Your task to perform on an android device: Go to Cars24 app & compare the car Maruti swift 2018 VXI AMT D. with 2020 Honda Amaze 1.2L i-VTEC s 
Image 0: 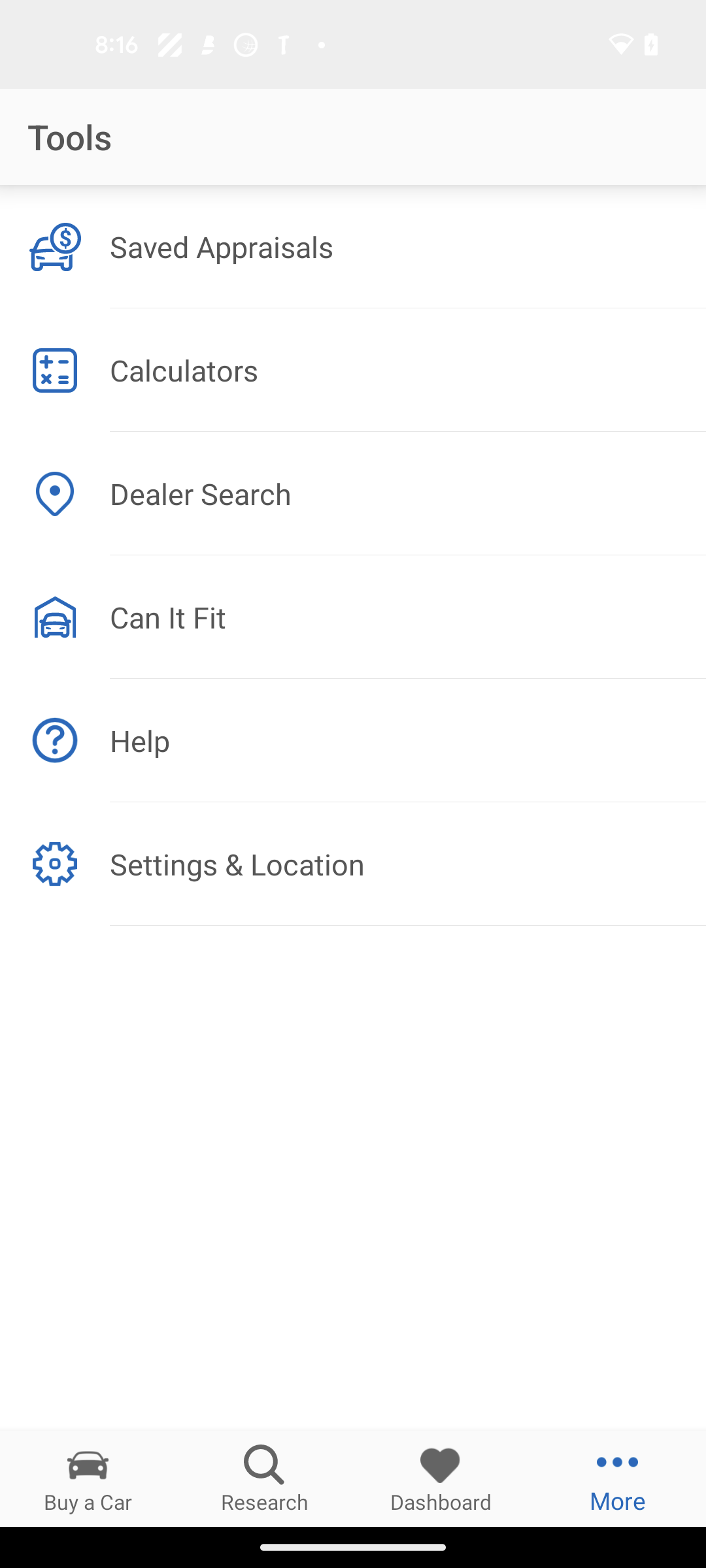
open cars24 app
Step 0: open app "CARS24"
Image 1: 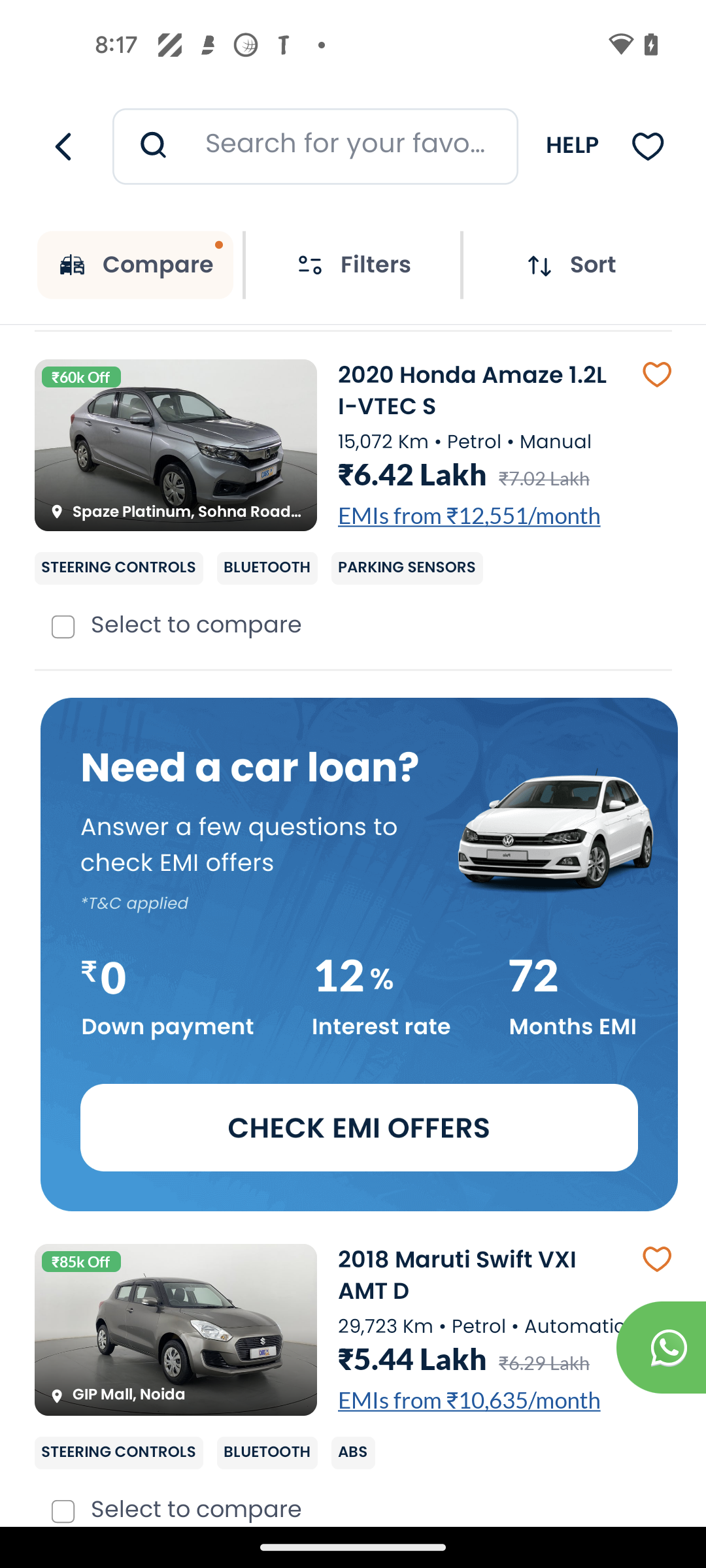
Click on the select to compare option in 2020 Honda Amaze 1.2L i-VTEC s 
Step 1: click (63, 627)
Image 2: 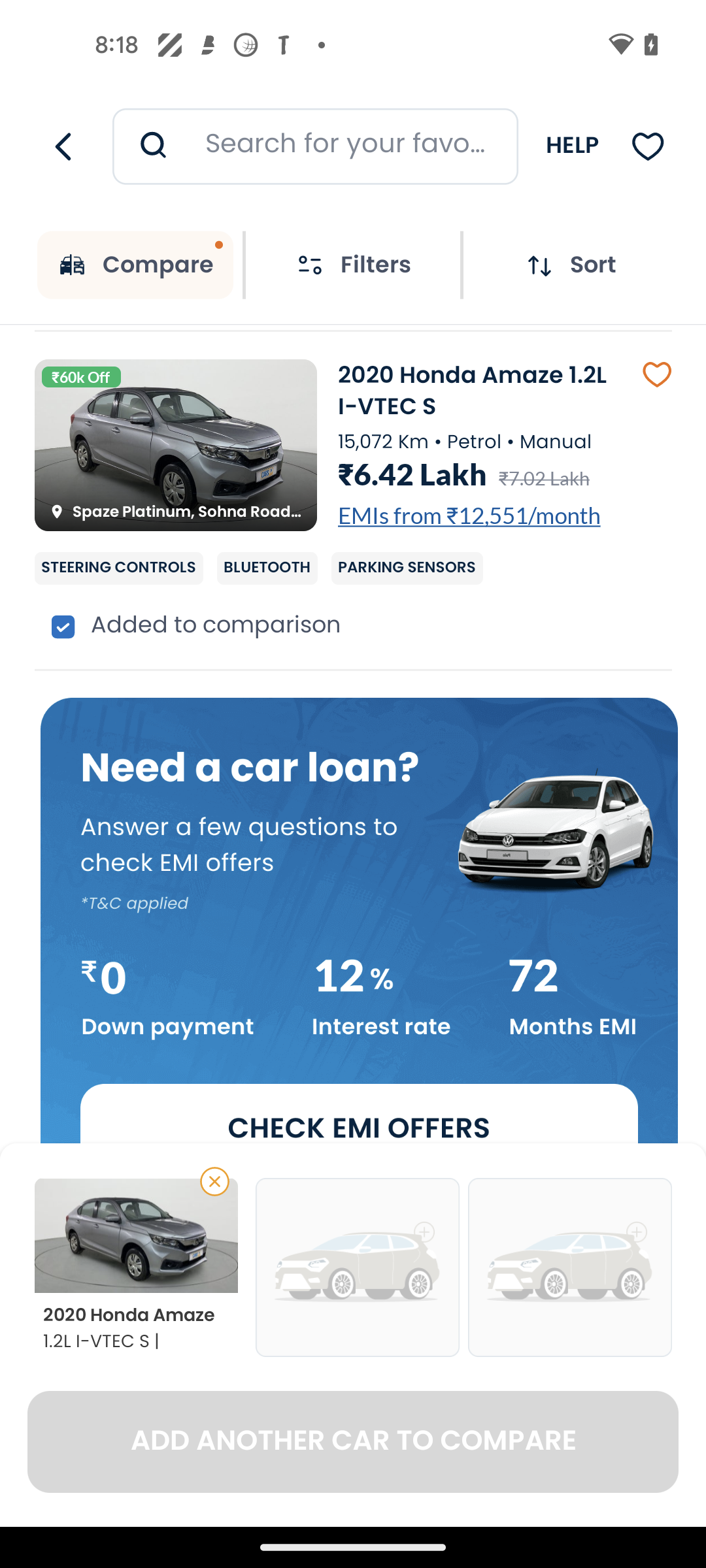
Swipe up 
Step 2: scroll down
Image 3: 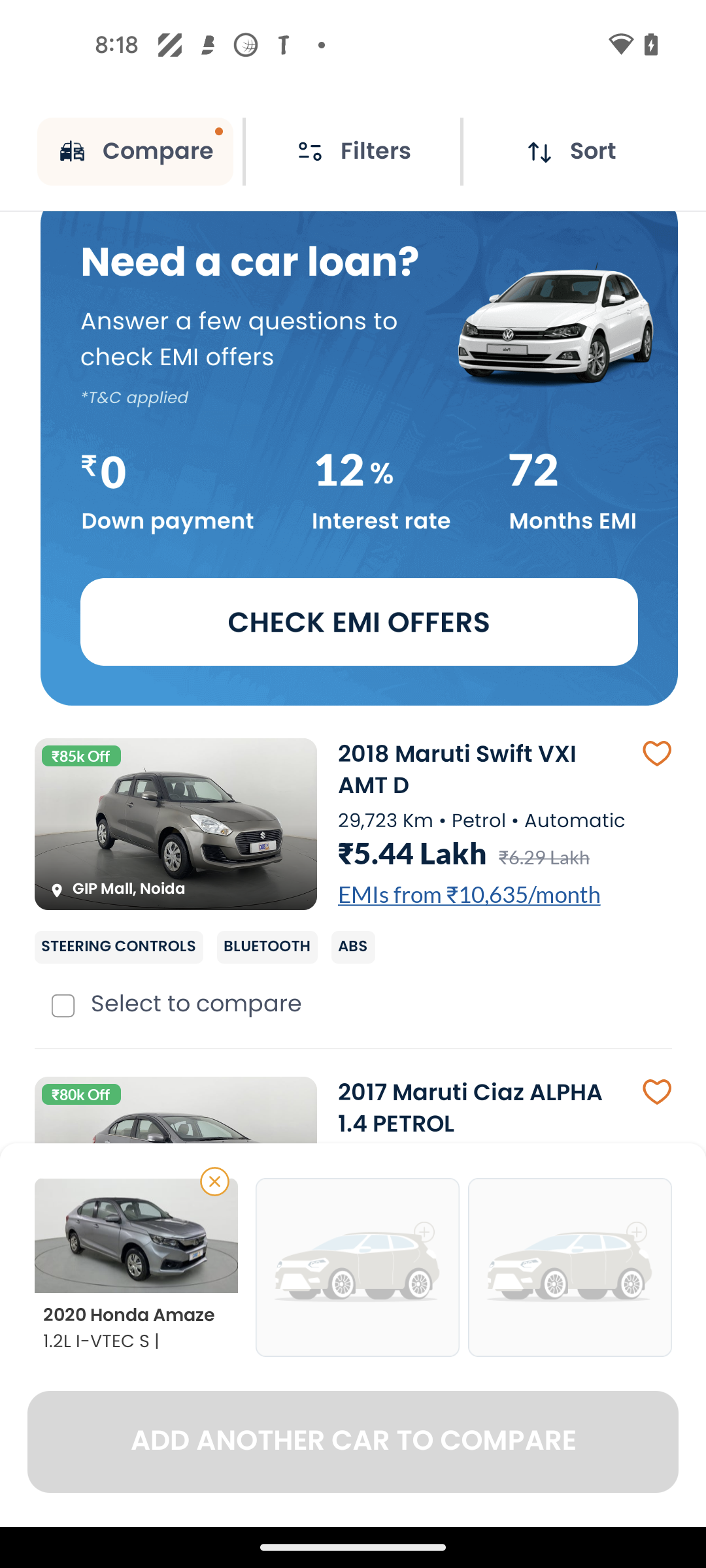
Click on the select to compare option in Maruti swift 2018 VXI AMT D
Step 3: click (63, 1005)
Image 4: 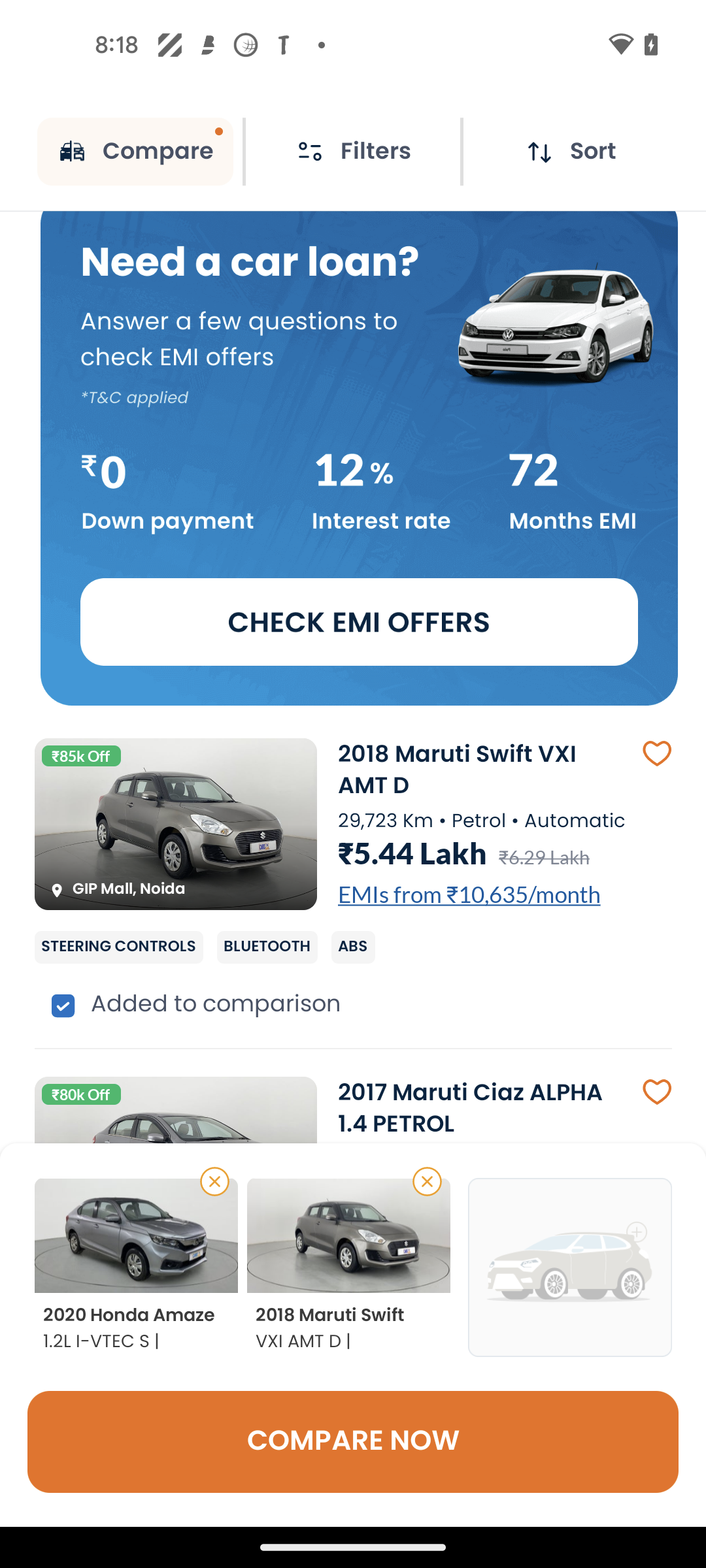
Click on the Compare now tab
Step 4: click (353, 1441)
Image 5: 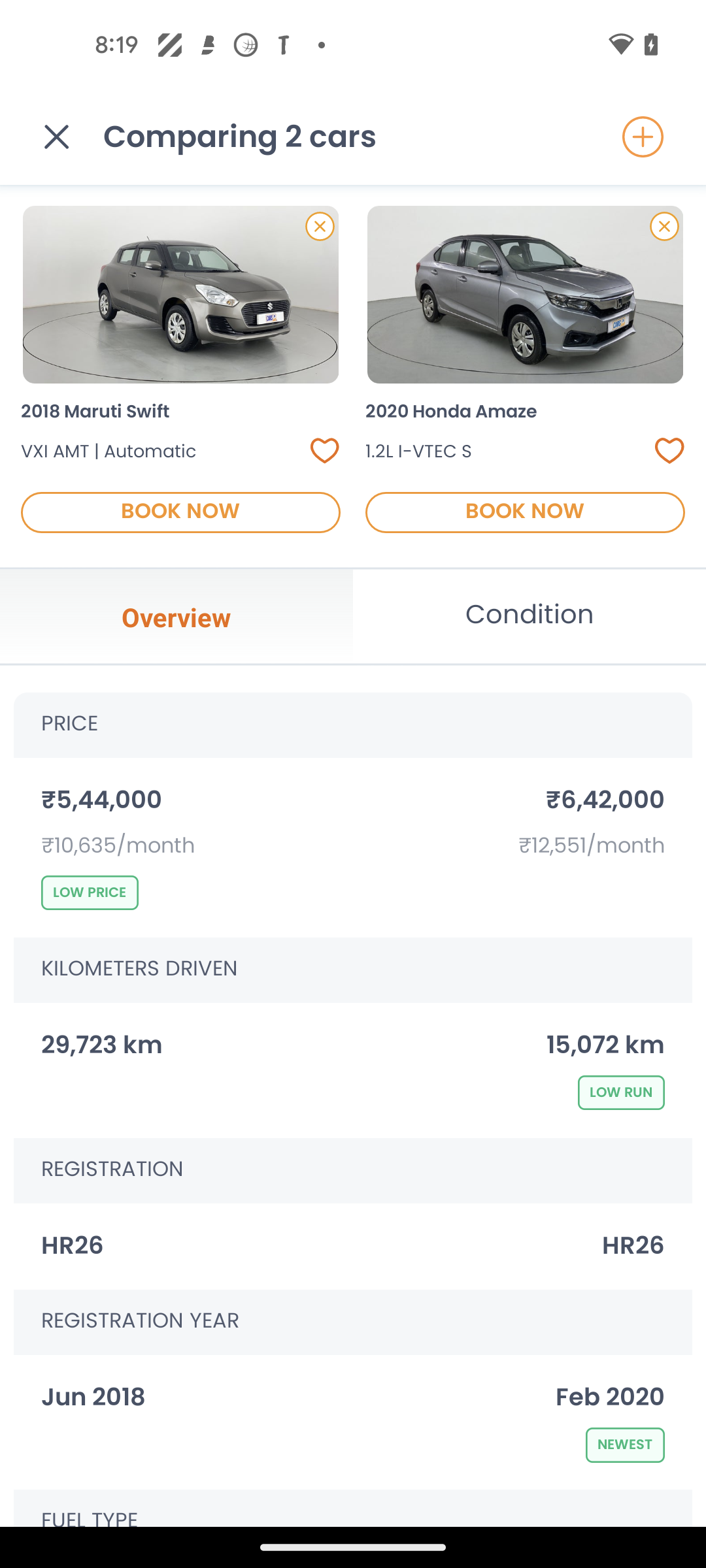
Swipe up to view the detail of both cars
Step 5: scroll down